Your task to perform on an android device: I want to create a document with the text "This weekend, I am going to watch Deadpool 3 movie with my family" in Microsoft Word.
Image 0: 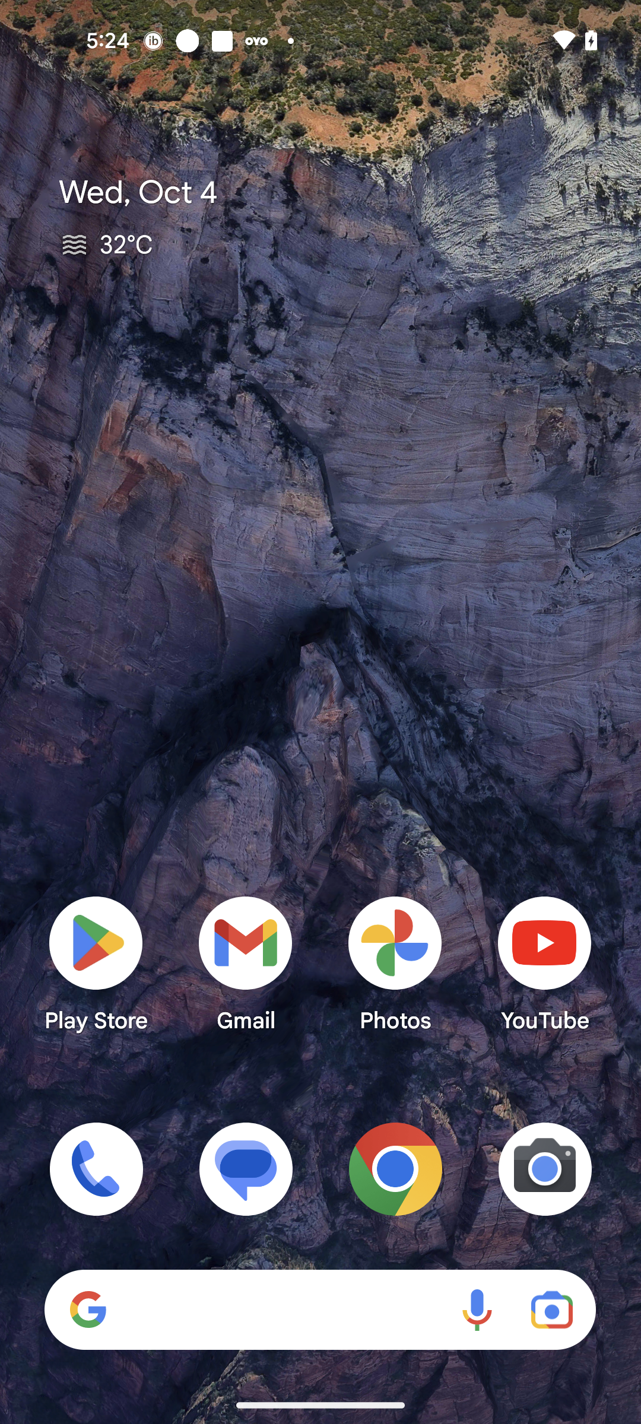
Open Microsoft Word app
Step 0: open app "Word"
Image 1: 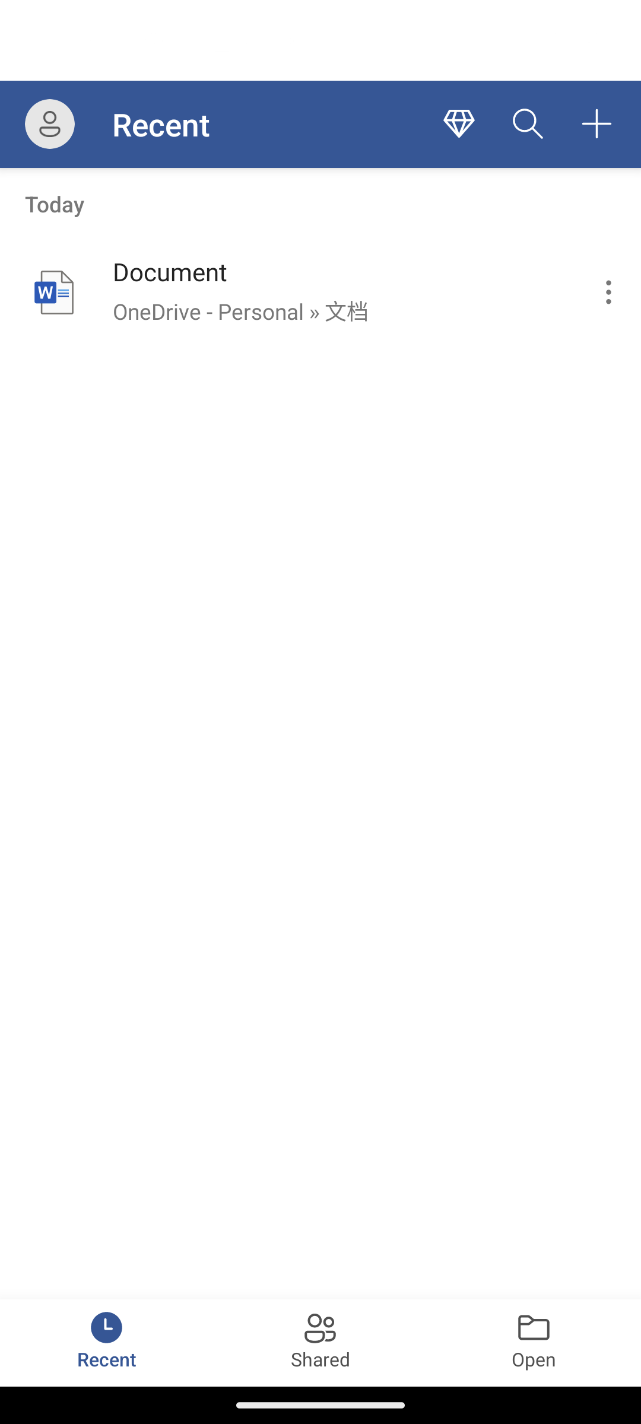
Click on the Plus icon at the top right corner of the screen
Step 1: click (596, 123)
Image 2: 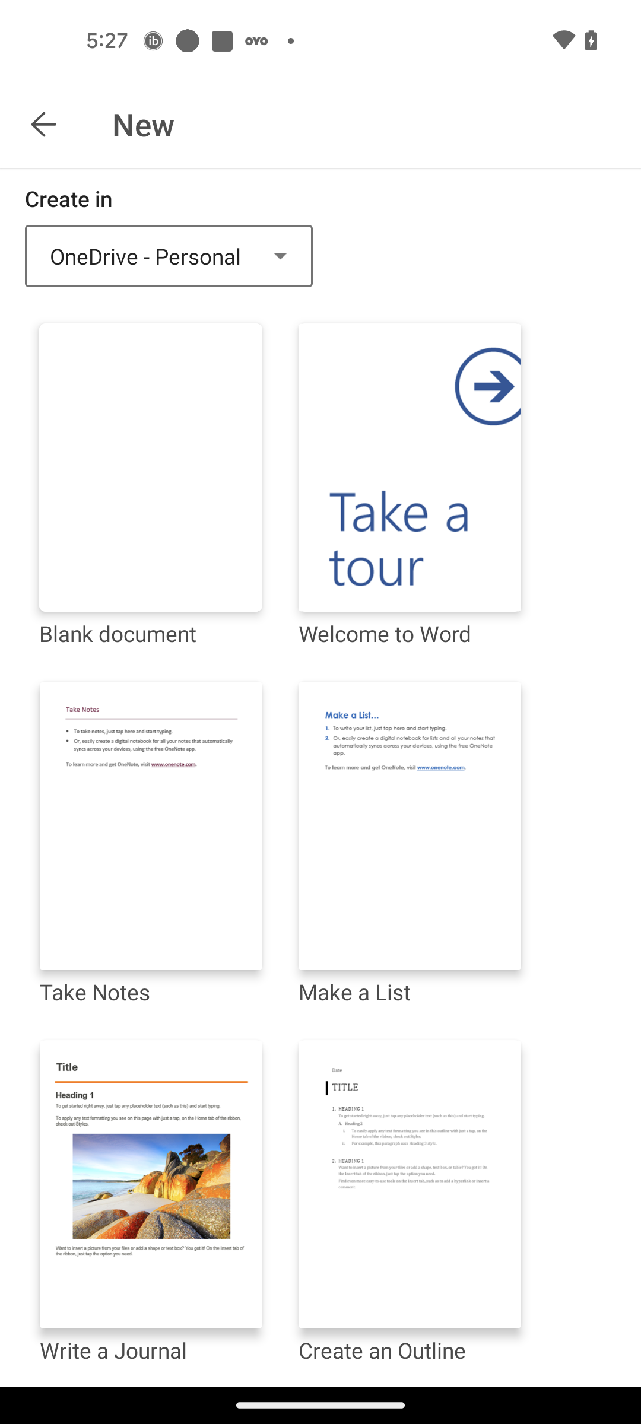
Click on the Blank Document
Step 2: click (151, 487)
Image 3: 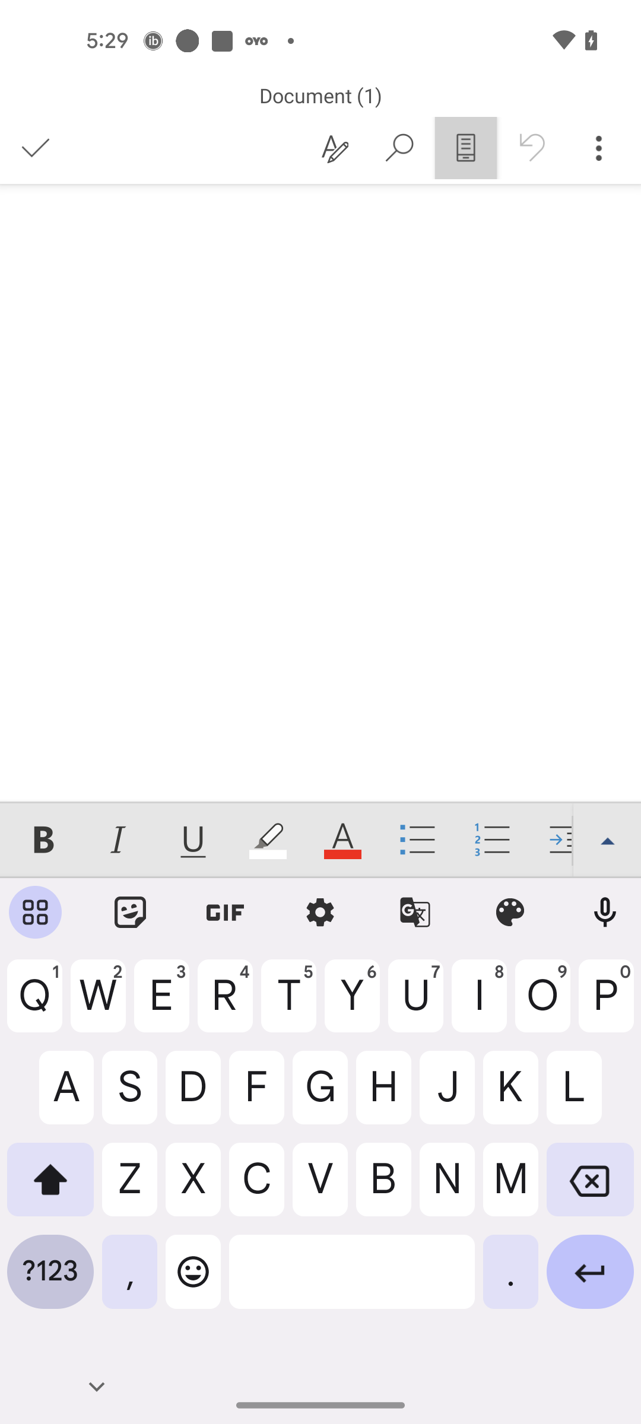
Add the text "This weekend, I am going to watch Deadpool 3 movie with my family"
Step 3: type "This weekend, I am going to watch Deadpool 3 movie with my family"